Your task to perform on an android device: I want to see the details of the first product on the list
Image 0: 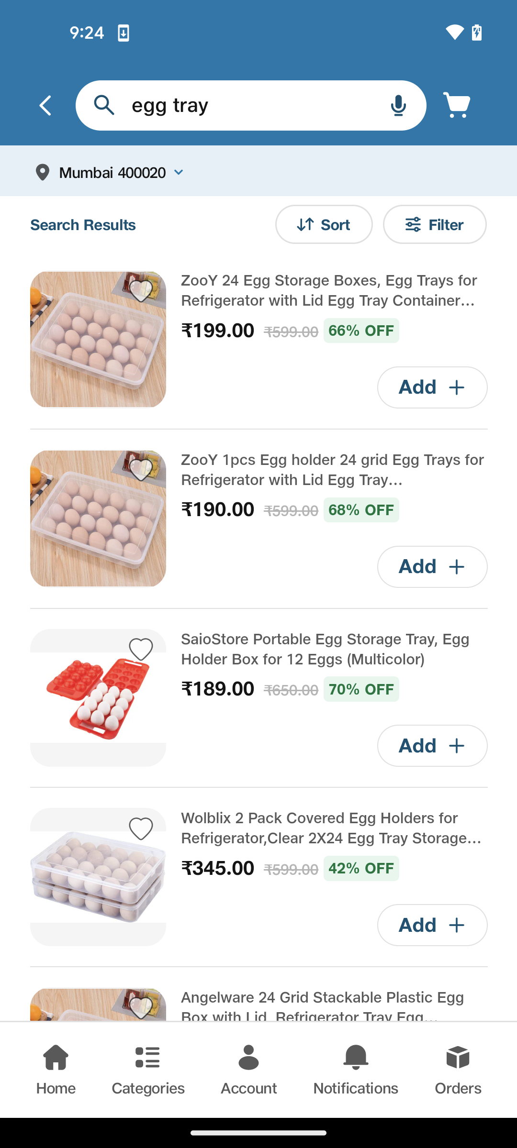
click on the first product on list
Step 0: click (335, 290)
Image 1: 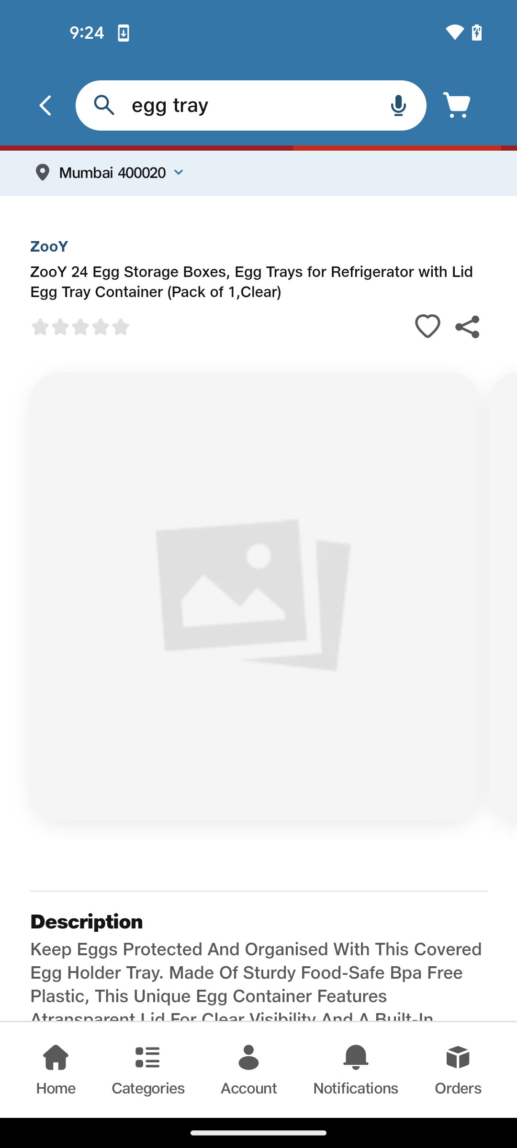
scroll down to see details
Step 1: scroll down
Image 2: 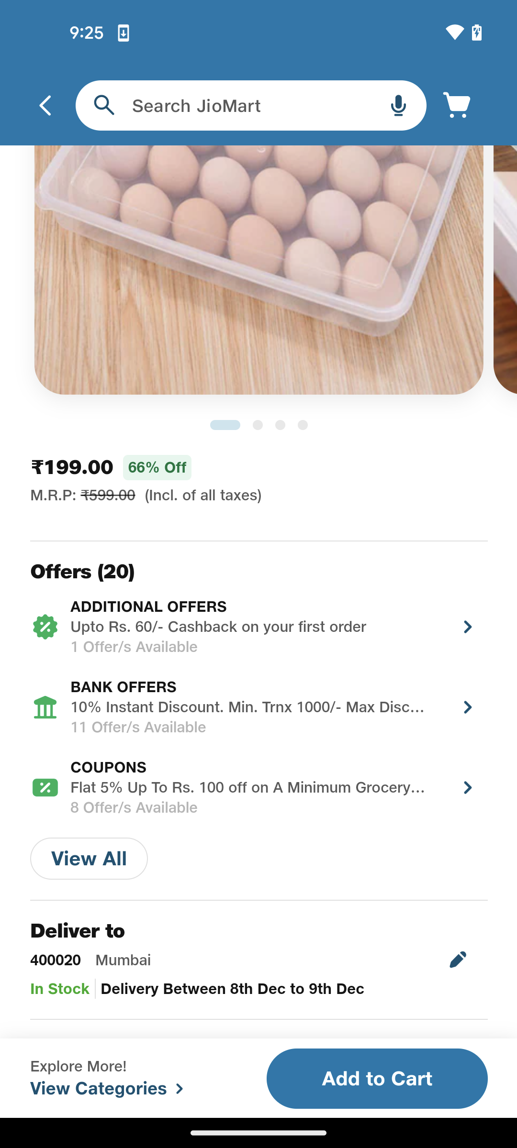
scroll down to see details
Step 2: scroll down
Image 3: 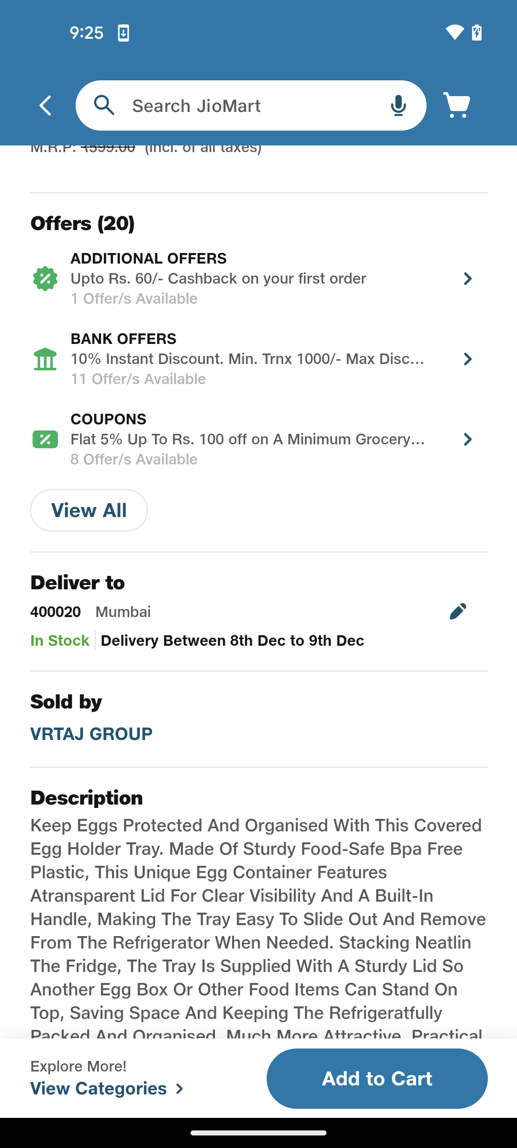
scroll down to see details
Step 3: scroll down
Image 4: 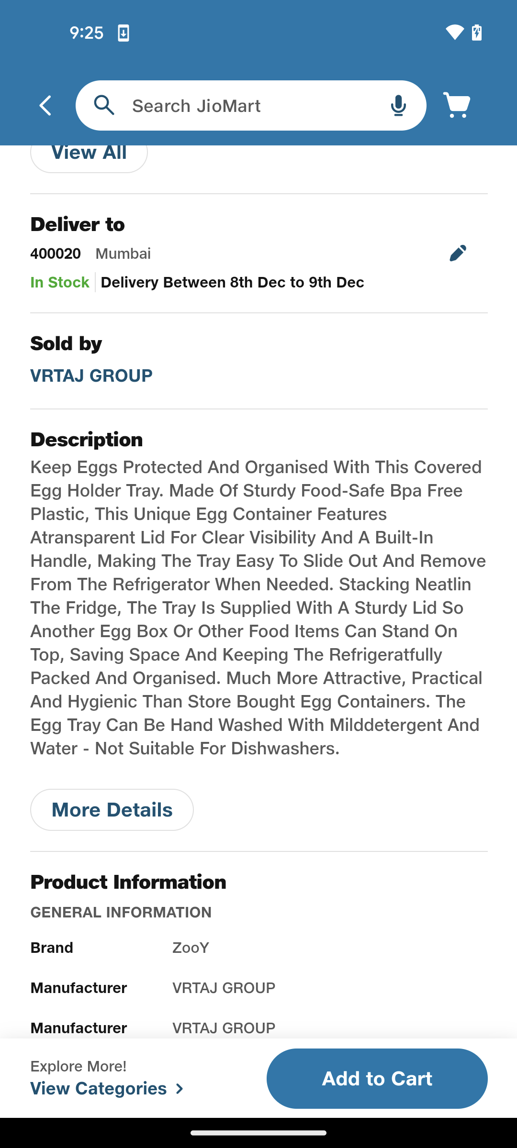
scroll down to see details
Step 4: scroll down